Your task to perform on an android device: I want to learn the Vocabulary of hindi.
Image 0: 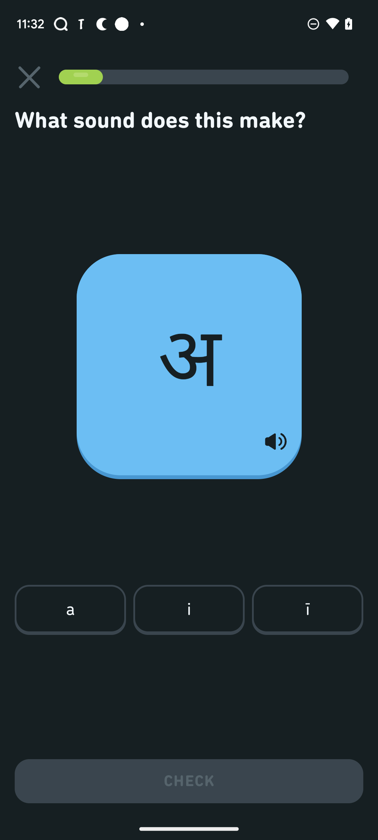
Click on a.
Step 0: click (70, 609)
Image 1: 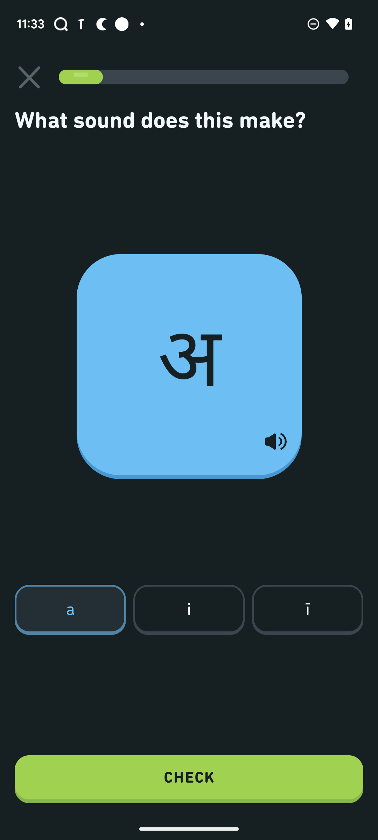
Click on Check.
Step 1: click (189, 779)
Image 2: 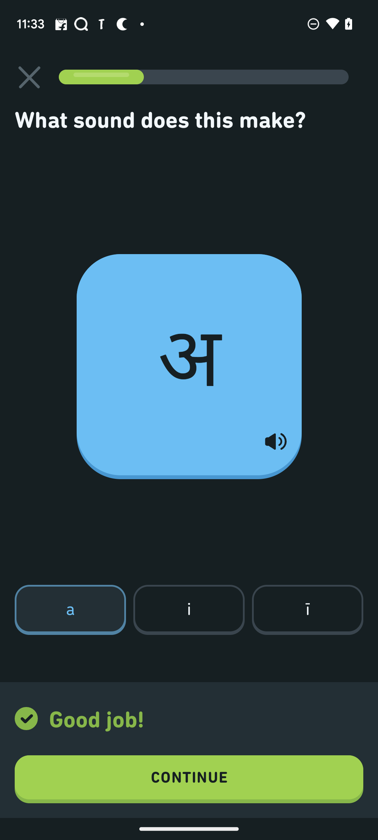
Click on Check.
Step 2: click (189, 779)
Image 3: 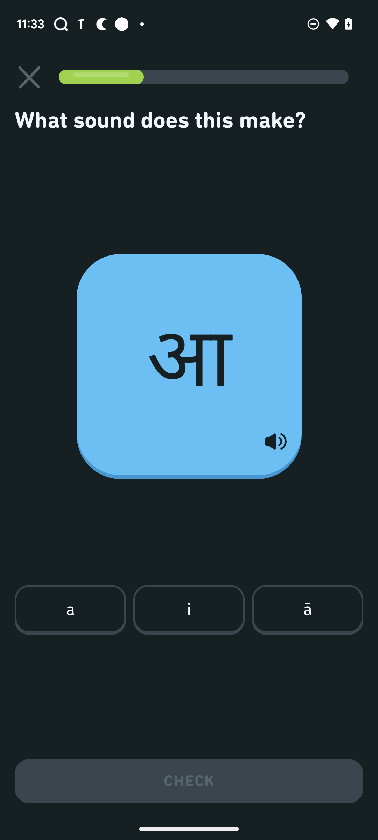
Click on the third option.
Step 3: click (308, 610)
Image 4: 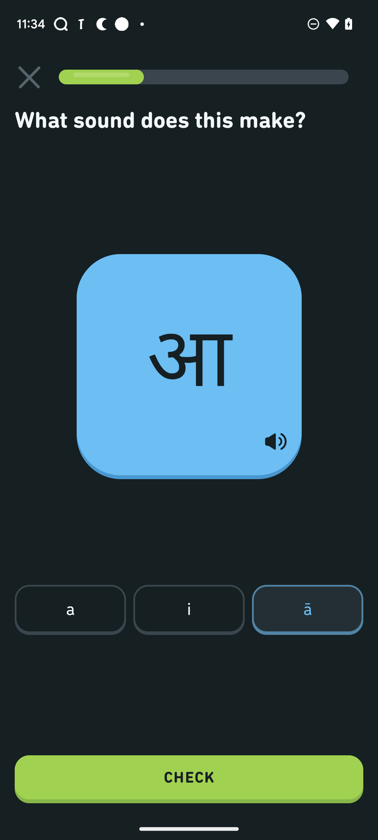
Click on the Check button.
Step 4: click (189, 779)
Image 6: 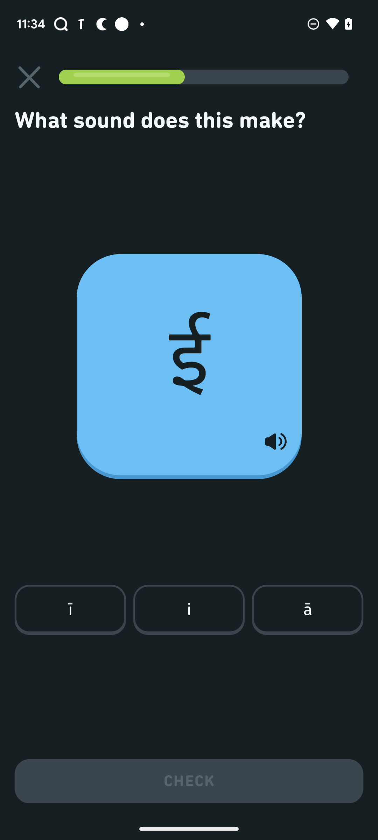
Click on the first option.
Step 6: click (70, 610)
Image 7: 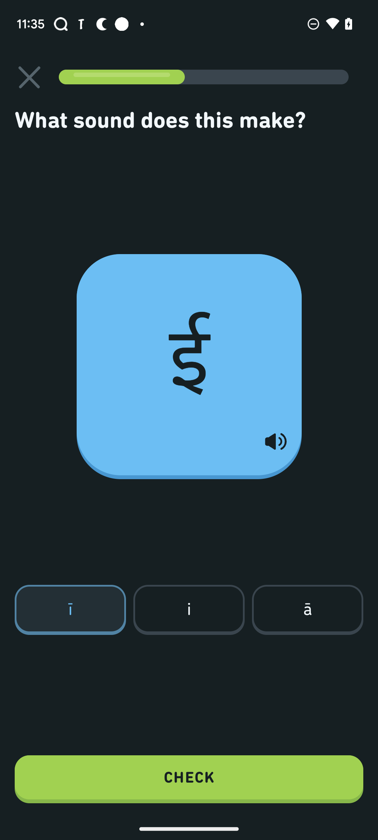
Click on check button.
Step 7: click (189, 779)
Image 8: 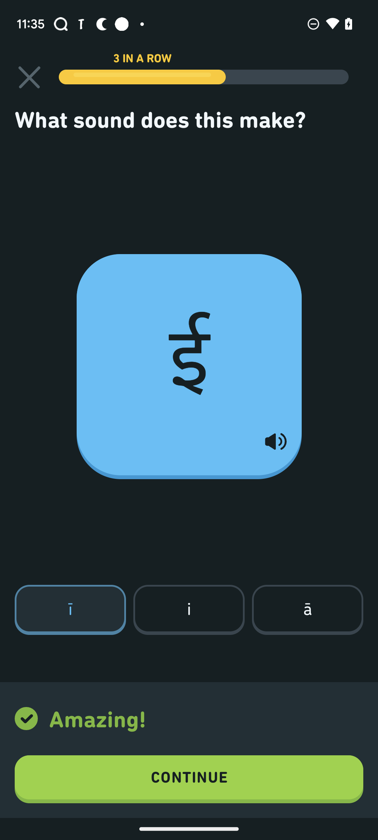
Click on Continue button.
Step 8: click (189, 779)
Image 9: 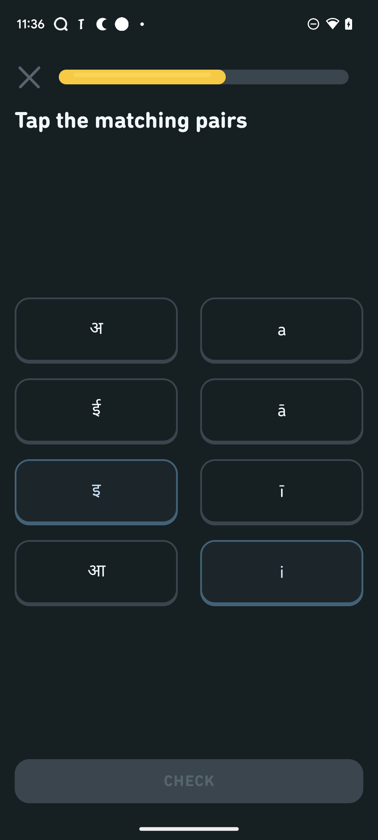
Click on the third option on left and fourth on right.
Step 9: click (96, 491)
Image 10: 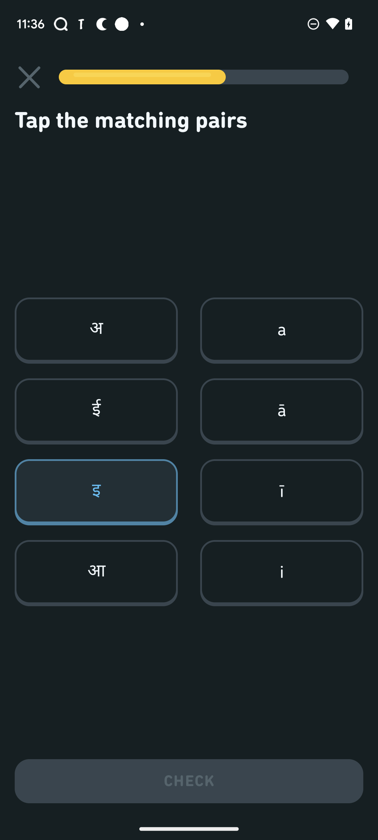
Click on the third option on left and fourth on right.
Step 10: click (282, 572)
Image 11: 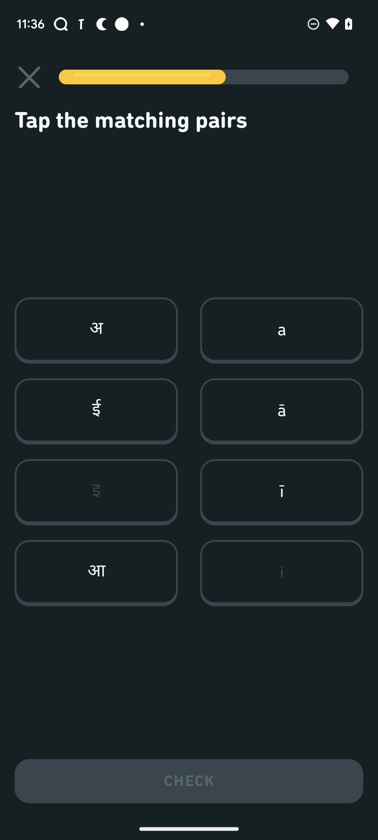
Click on the first option on the left and then first option on right.
Step 11: click (96, 329)
Image 12: 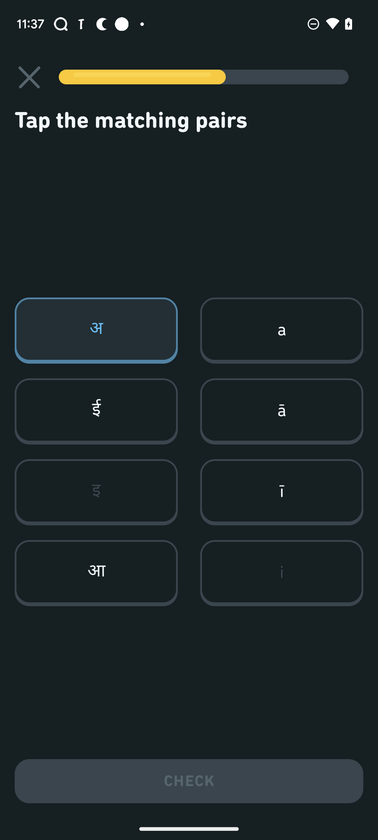
Click on the first option on the left and then first option on right.
Step 12: click (282, 329)
Image 14: 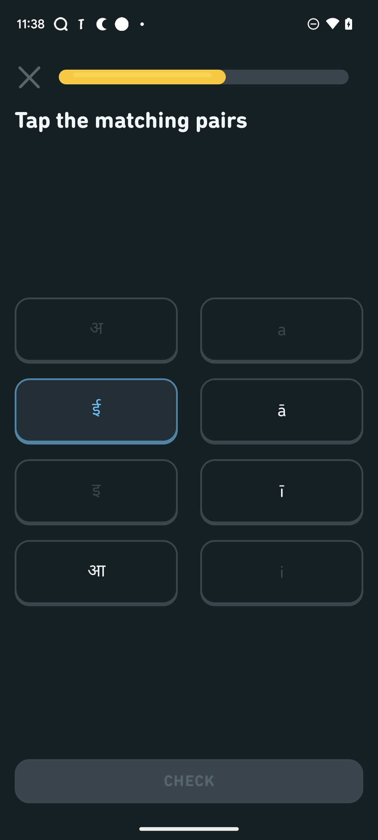
Click on the second option on the left and then third option on the right.
Step 14: click (282, 491)
Image 15: 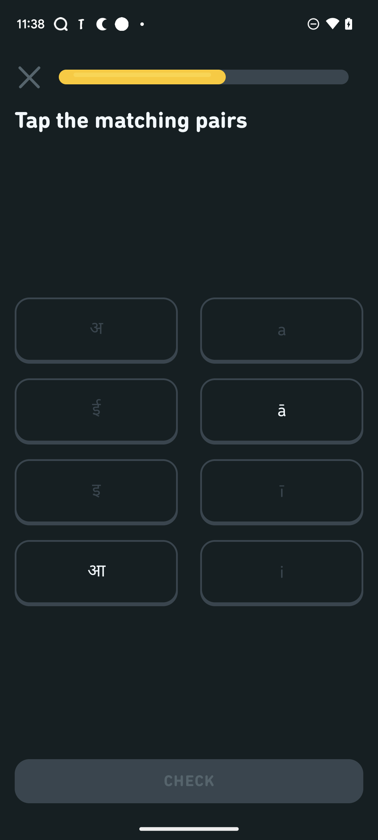
Click on the last option on the left and second option on the right.
Step 15: click (96, 572)
Image 16: 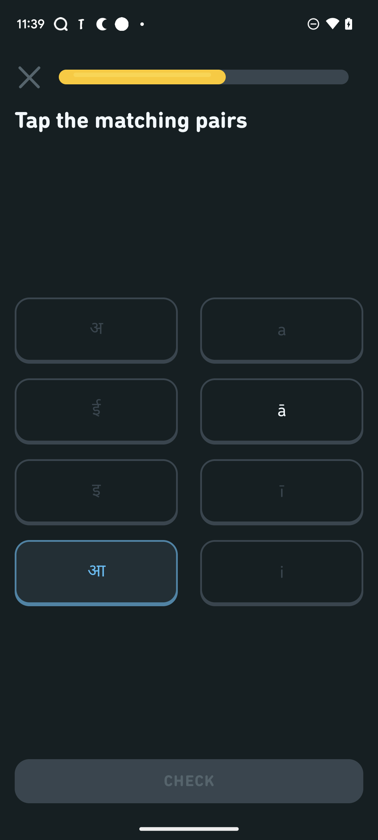
Click on the last option on the left and second option on the right.
Step 16: click (282, 410)
Image 17: 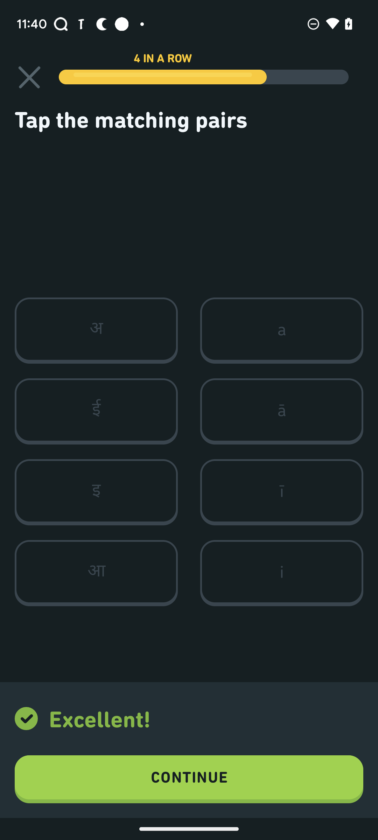
Click on the continue button.
Step 17: click (189, 779)
Image 18: 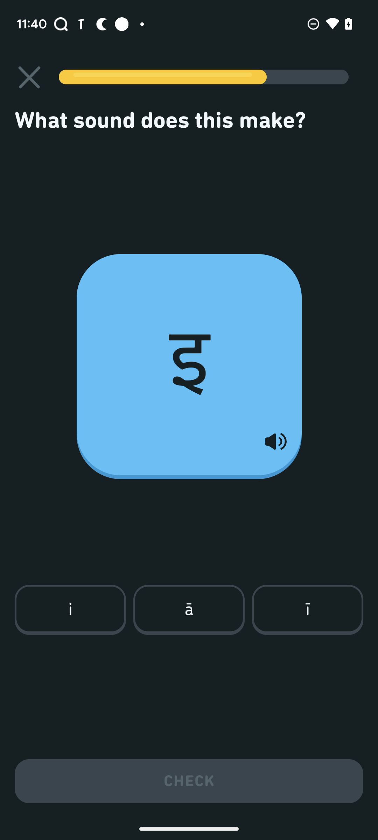
Click on the third option.
Step 18: click (308, 610)
Image 19: 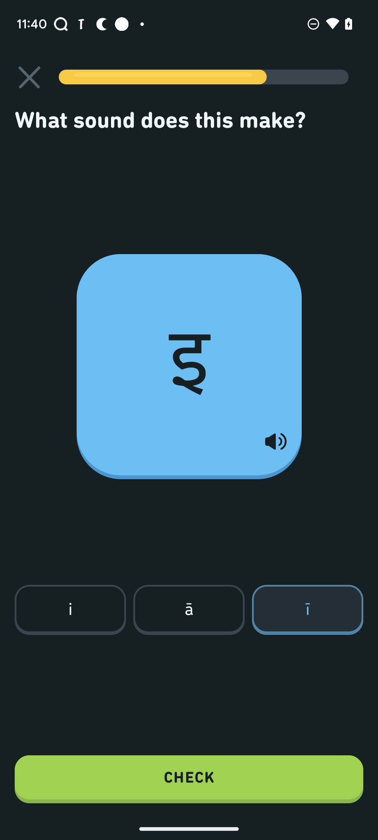
Click on check button.
Step 19: click (189, 779)
Image 20: 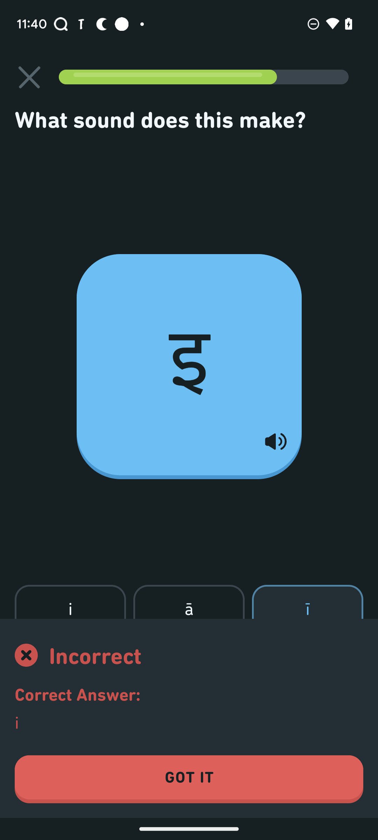
Click on Got it button.
Step 20: click (189, 779)
Image 21: 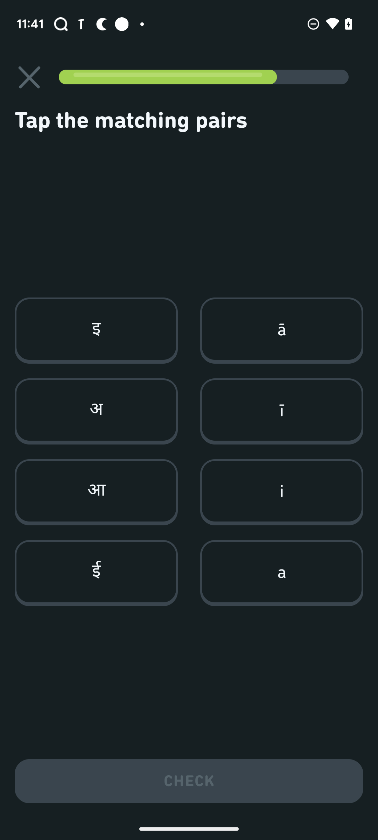
Click on the first option on the left and then third option on the right.
Step 21: click (96, 329)
Image 22: 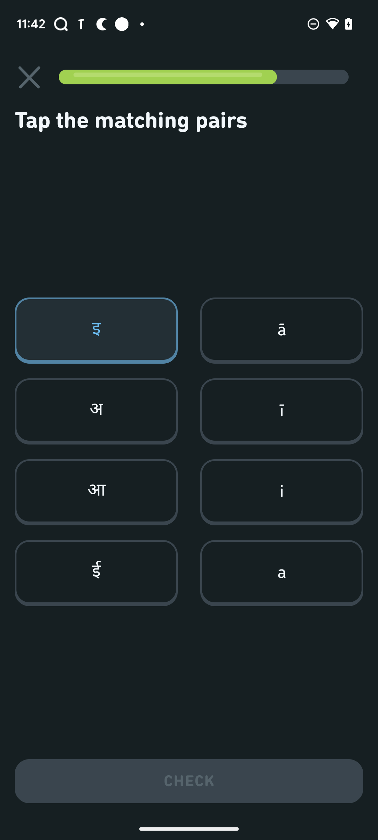
Click on the first option on the left and then third option on the right.
Step 22: click (282, 491)
Image 23: 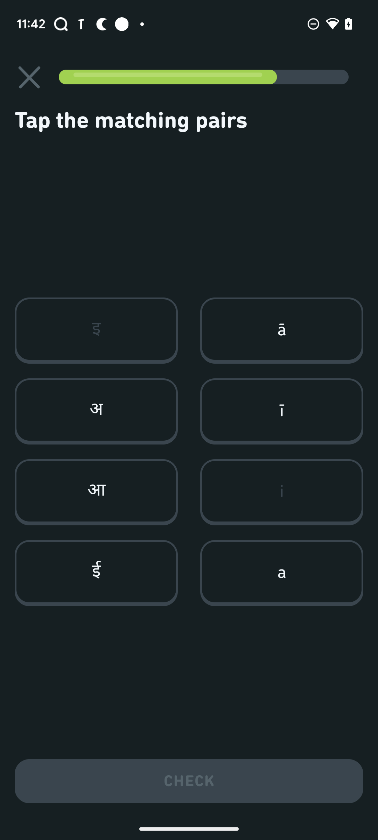
Click on the second option on the left and then last option on the right.
Step 23: click (96, 410)
Image 24: 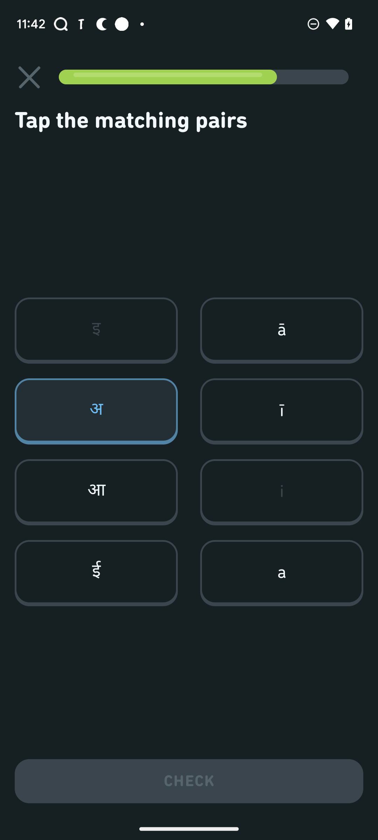
Click on the second option on the left and then last option on the right.
Step 24: click (282, 572)
Image 25: 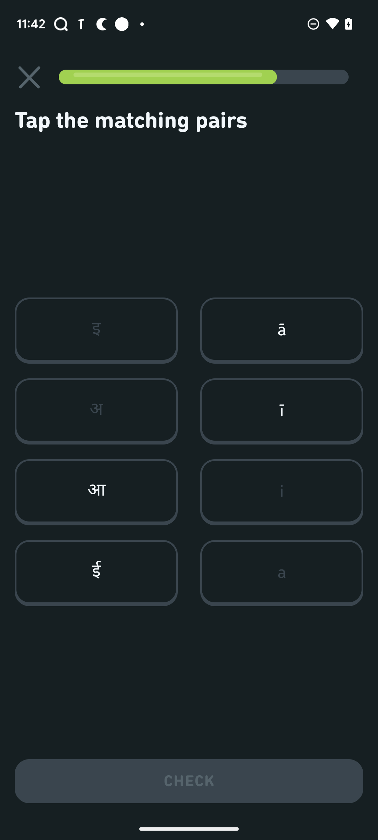
Click on the third option on the left and then first option on the right.
Step 25: click (96, 491)
Image 26: 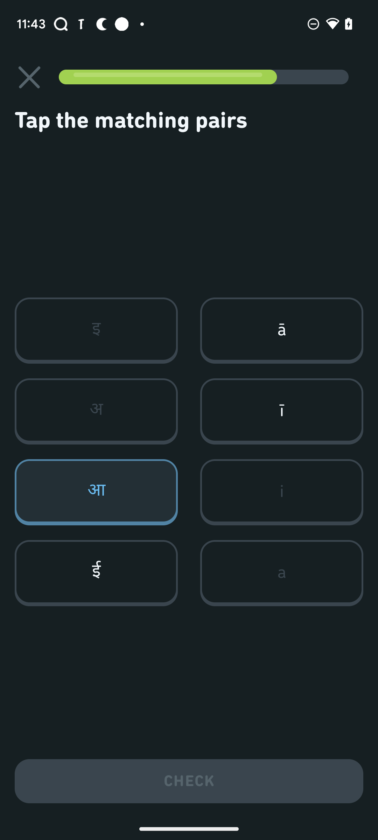
Click on the third option on the left and then first option on the right.
Step 26: click (282, 329)
Image 27: 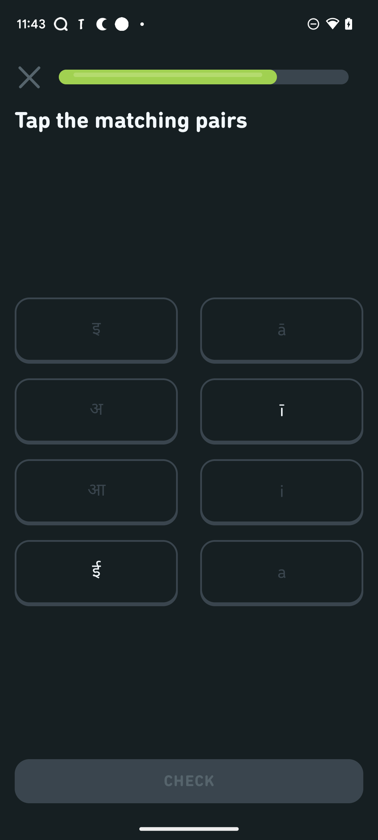
Click on the last option on the left and second option on the right.
Step 27: click (96, 572)
Image 28: 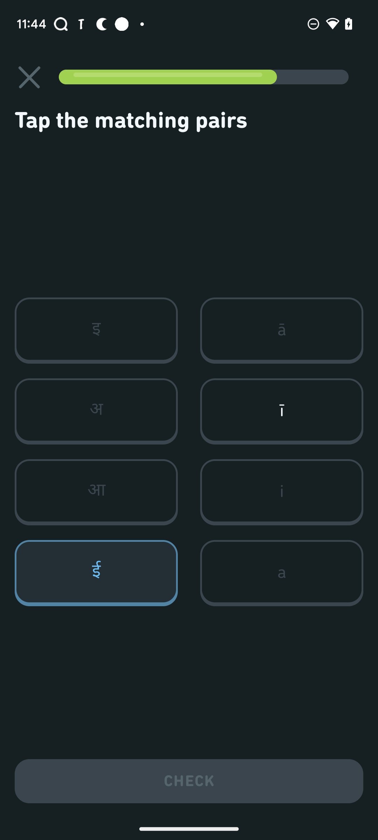
Click on the last option on the left and second option on the right.
Step 28: click (282, 410)
Image 29: 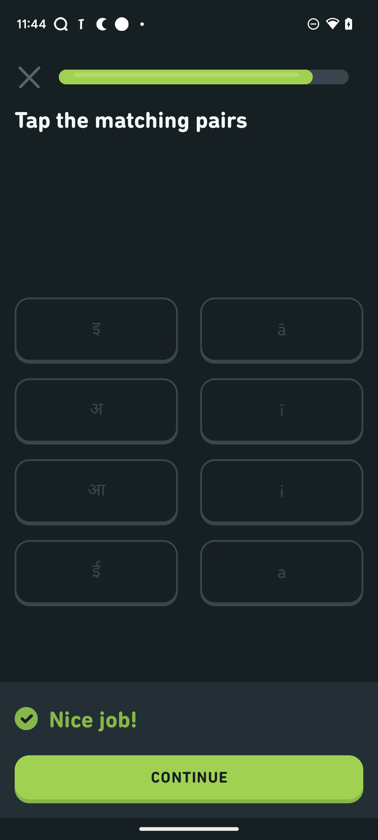
Click on the Continue button.
Step 29: click (189, 779)
Image 30: 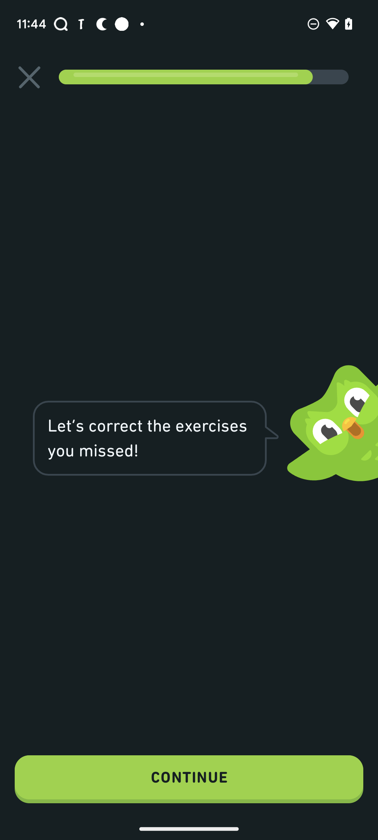
Click on the Continue button.
Step 30: click (189, 779)
Image 31: 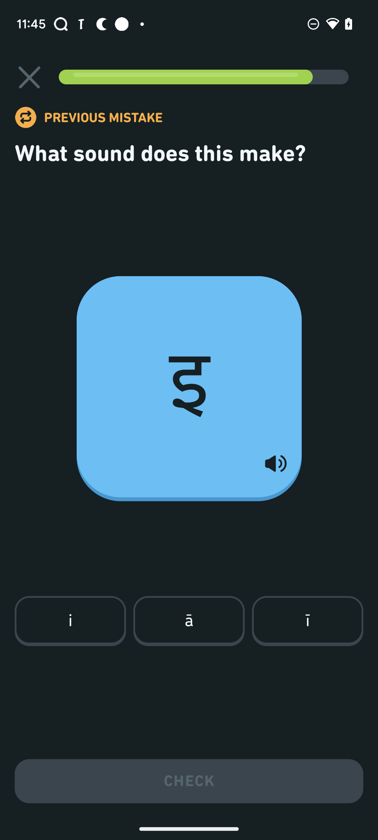
Click on the first option.
Step 31: click (70, 621)
Image 32: 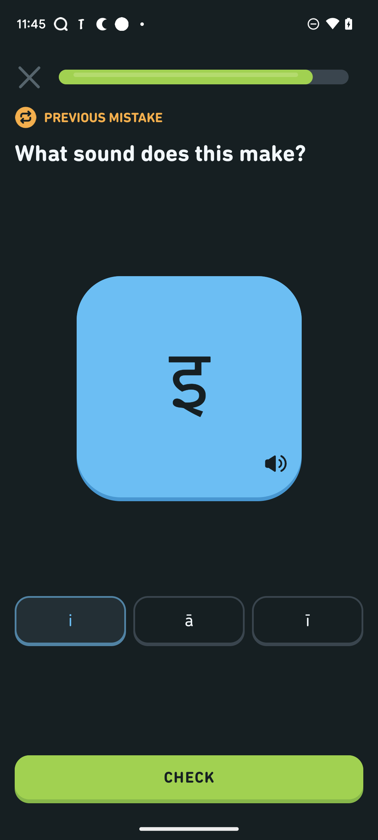
Click on the check button.
Step 32: click (189, 779)
Image 33: 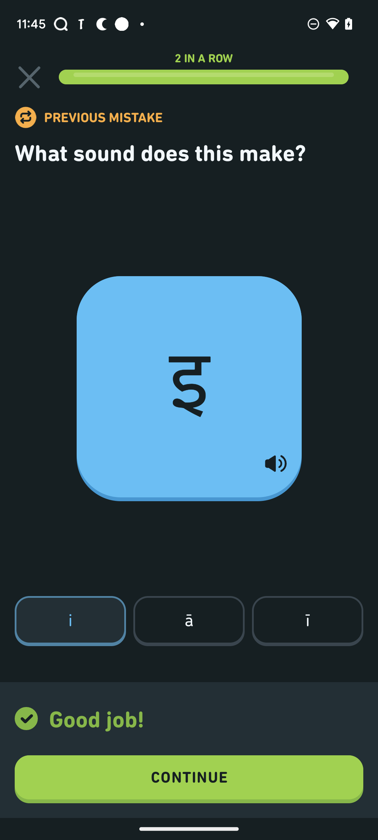
Click on the continue button.
Step 33: click (189, 779)
Image 34: 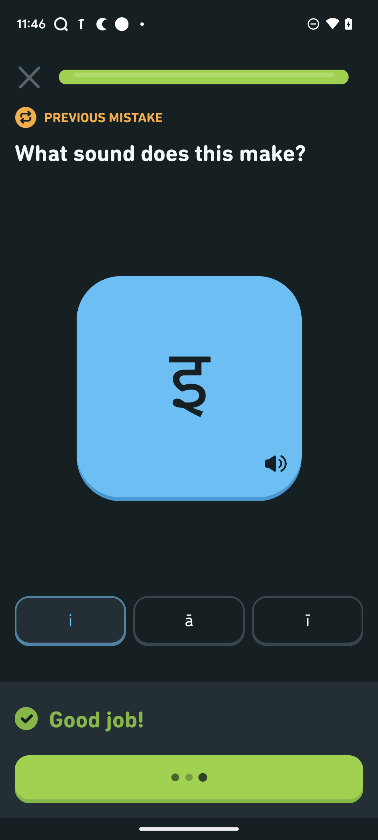
Click on the continue button.
Step 34: wait